Your task to perform on an android device: I want to read The Pillars of the Earth by Ken Follett book, so read this book in the Google Play Books app.
Image 0: 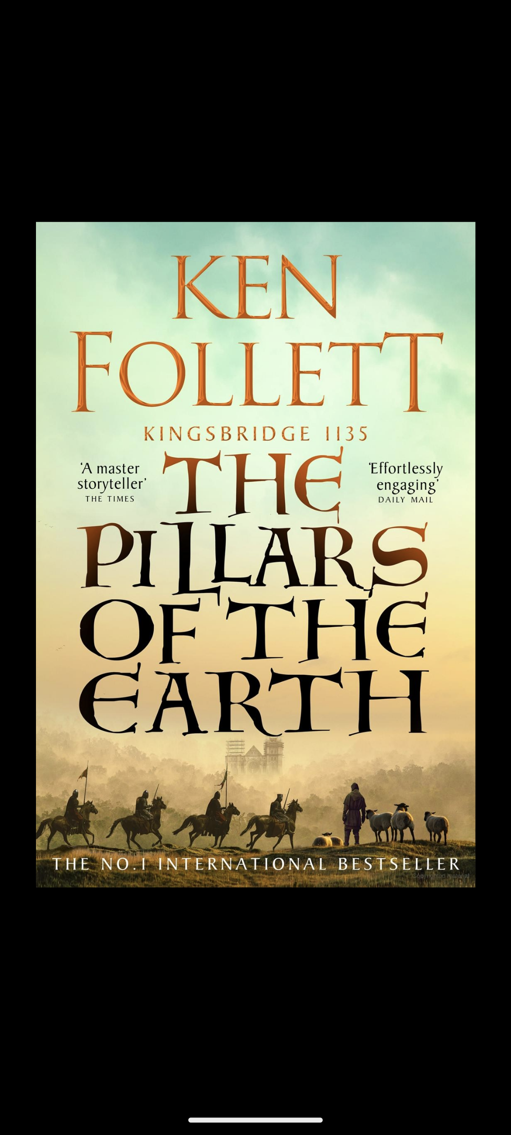
Swipe left to view next page of this book.
Step 0: scroll right
Image 1: 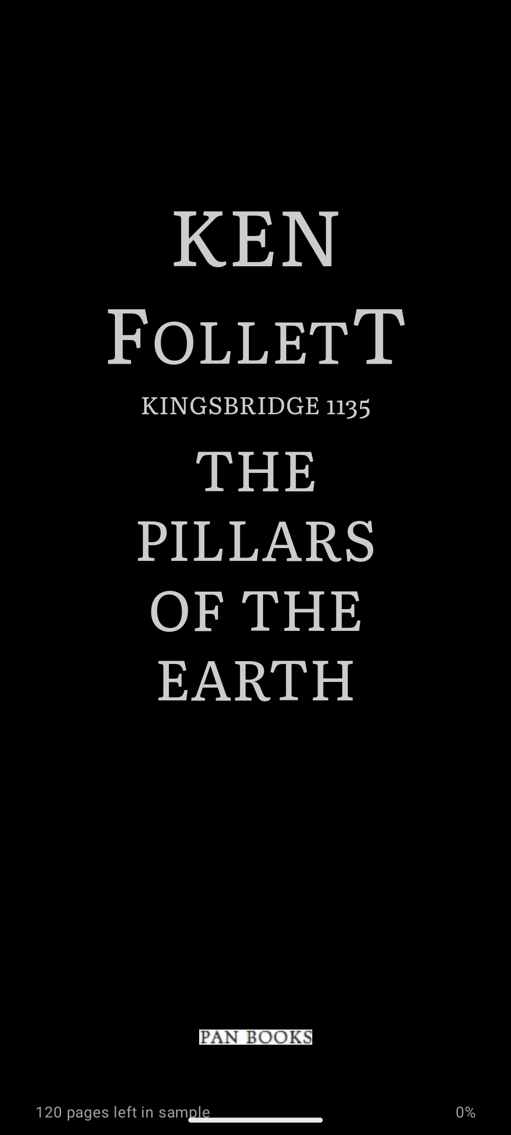
Swipe left to view next page of this book.
Step 1: scroll right
Image 2: 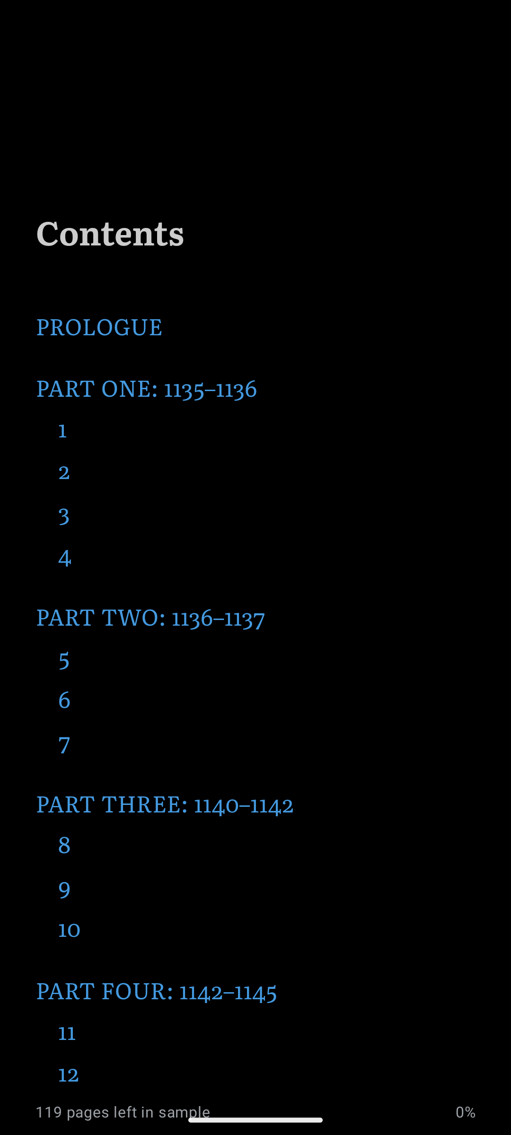
Swipe left to view next page of this book.
Step 2: scroll right
Image 3: 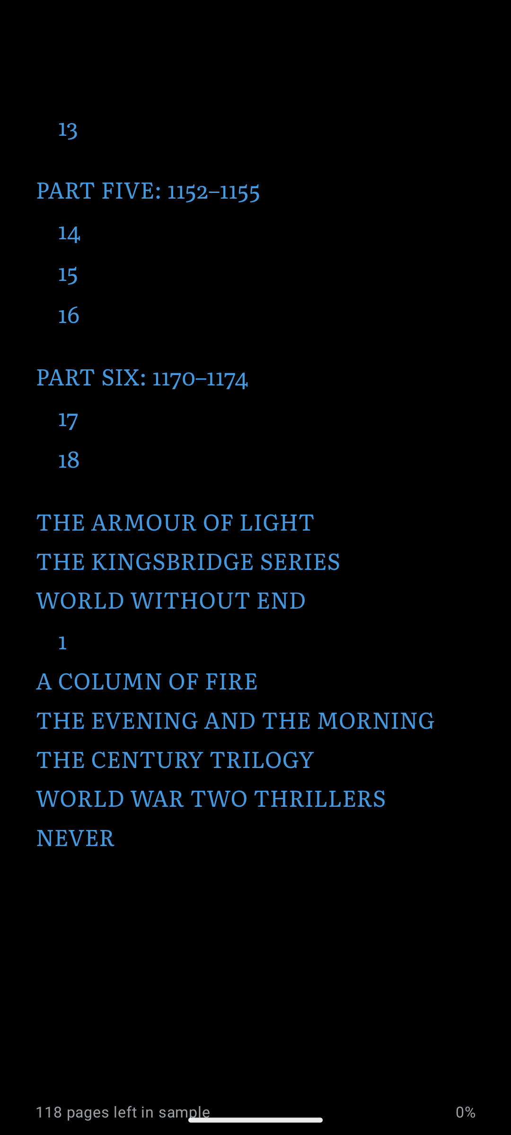
Swipe left to view next page of this book.
Step 3: scroll right
Image 4: 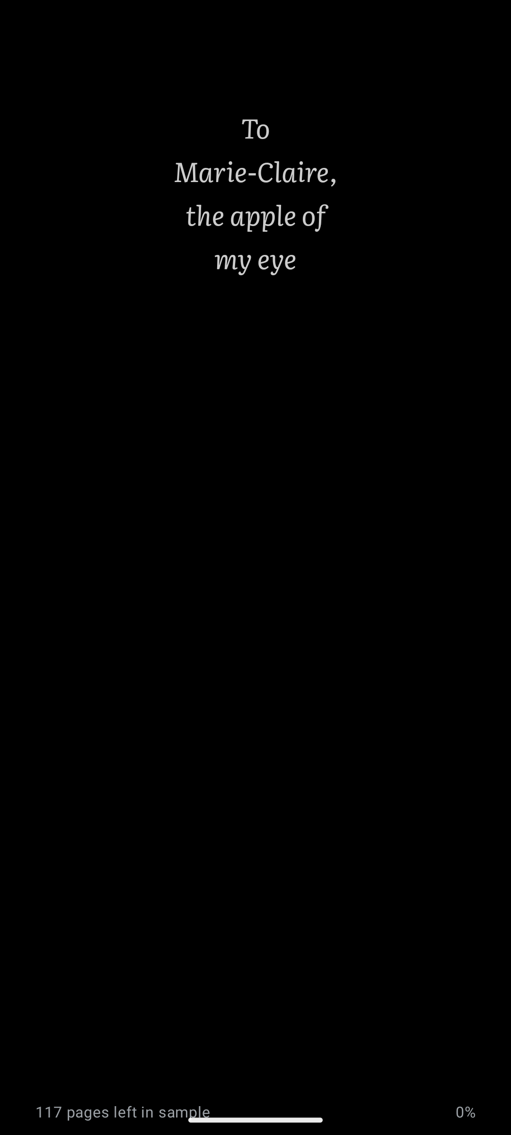
Swipe left to view next page of this book.
Step 4: scroll right
Image 5: 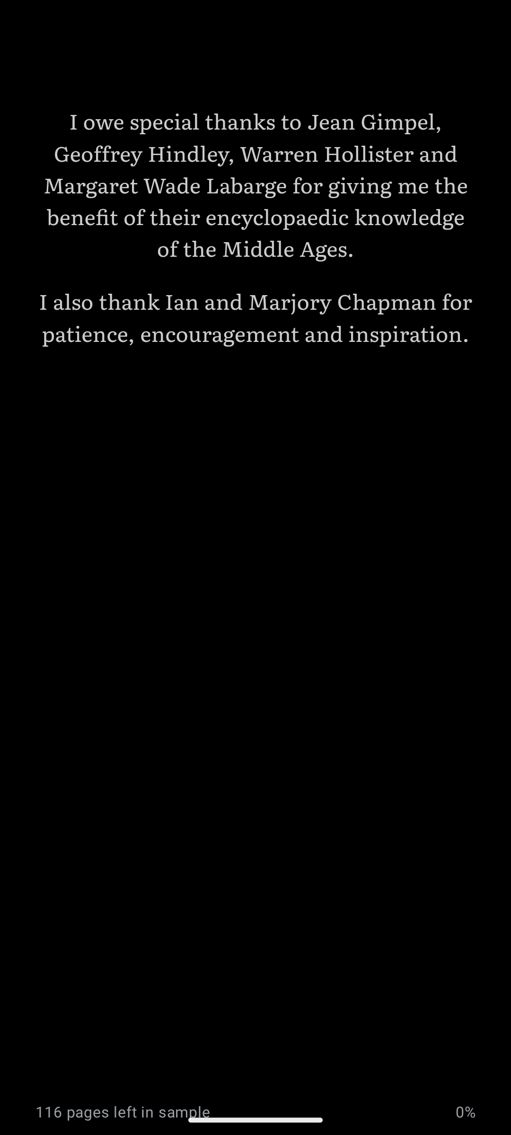
Swipe left to view next page of this book.
Step 5: scroll right
Image 6: 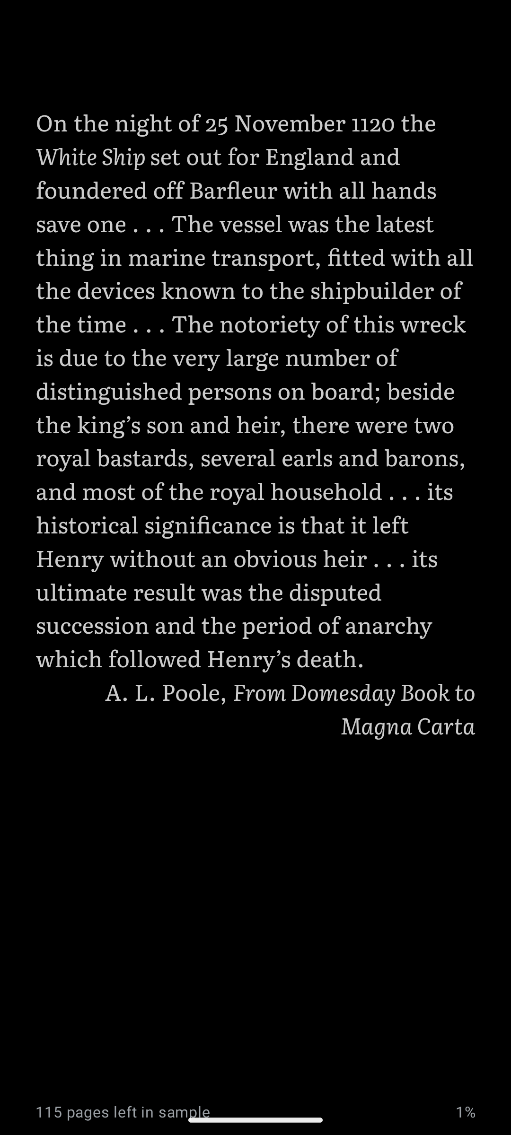
Swipe left to view next page of this book.
Step 6: scroll right